Your task to perform on an android device: In the Clock App, click on the reset button to reset the stopwatch to 0.
Image 0: 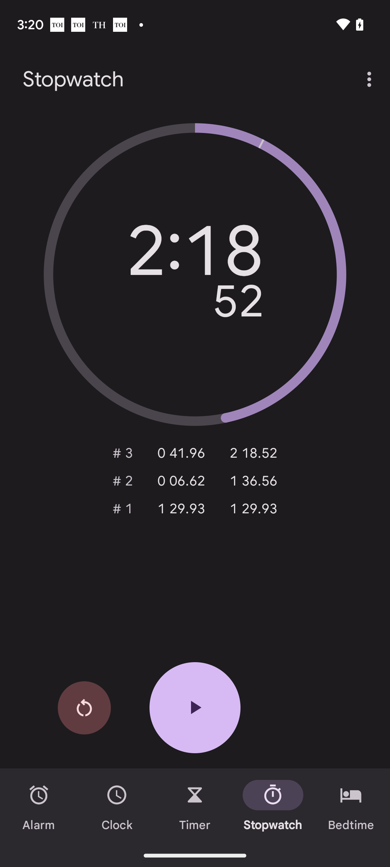
Click on the reset button at the bottom left 
Step 0: click (84, 708)